Your task to perform on an android device: In the Urbanic app, I would want to learn about new trends so that I may get inspiration for girl's apparel styles.
Image 0: 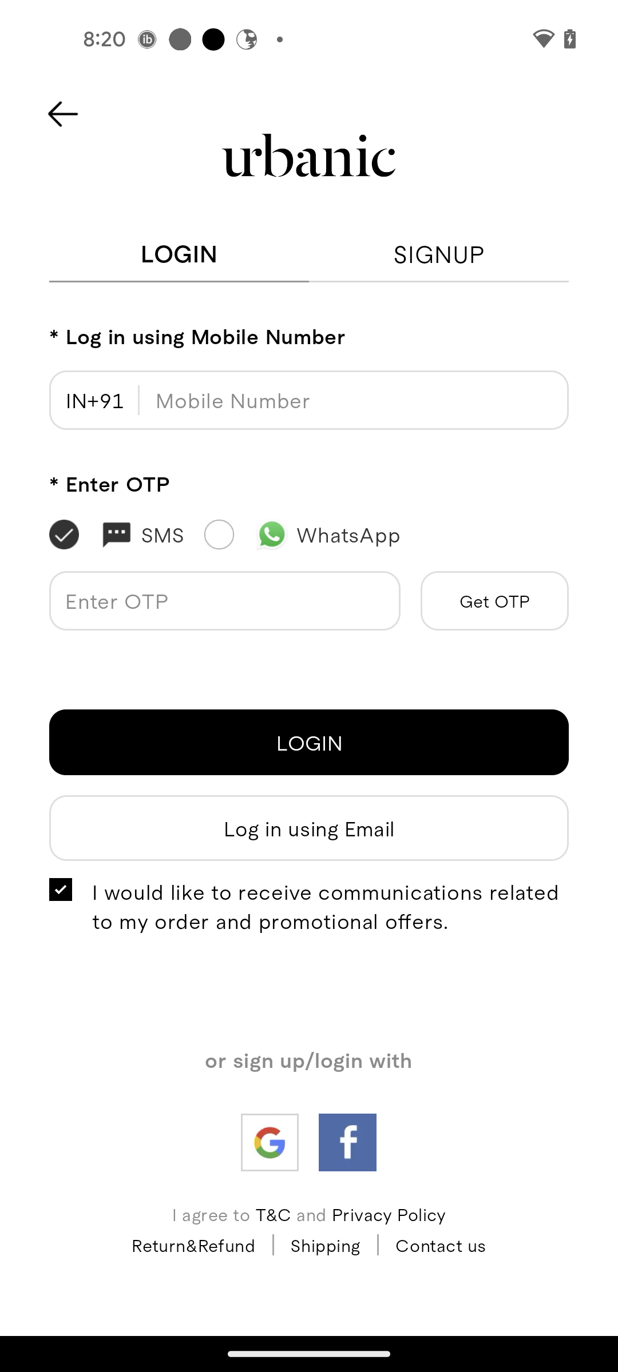
Go back to the home page of the app
Step 0: press back button
Image 2: 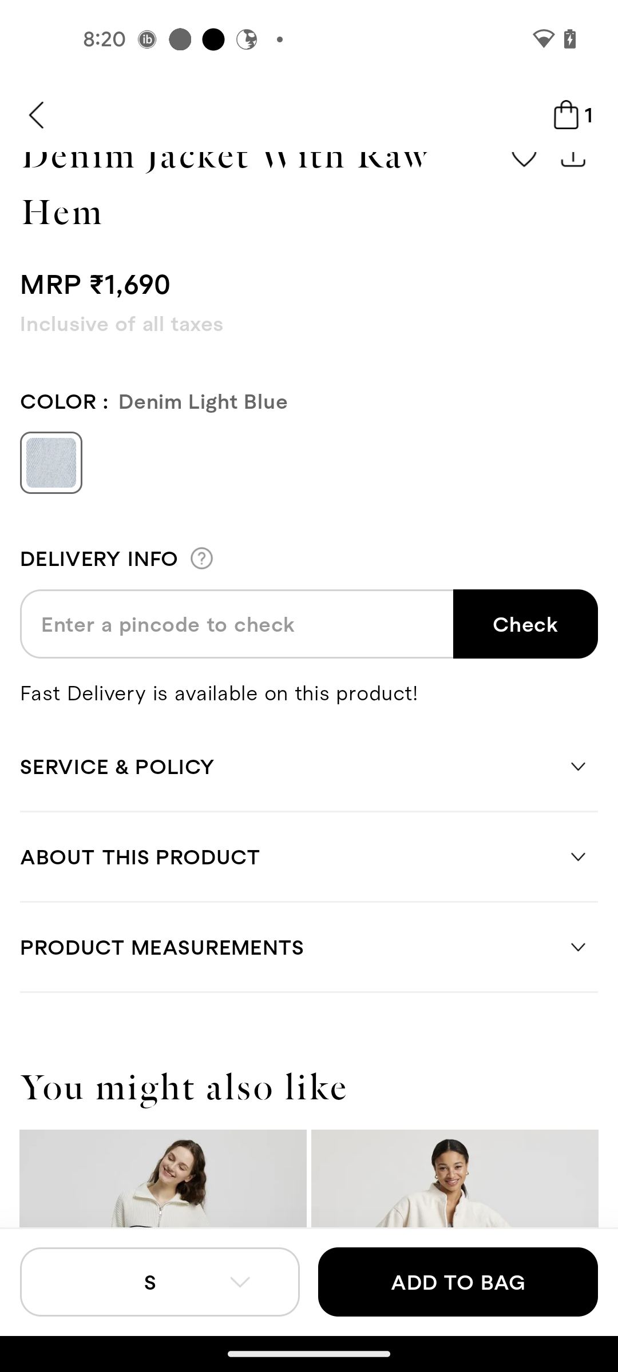
Go back to the home page of the app
Step 2: press back button
Image 3: 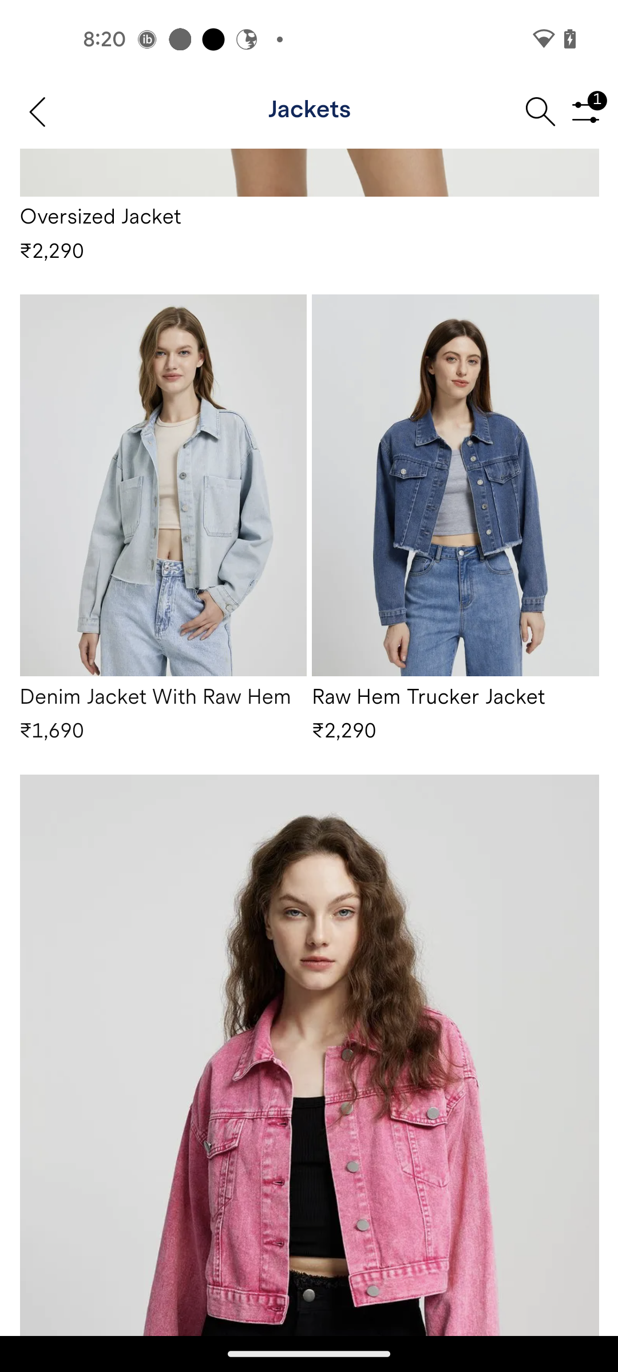
Go back to the home page of the app
Step 3: press back button
Image 4: 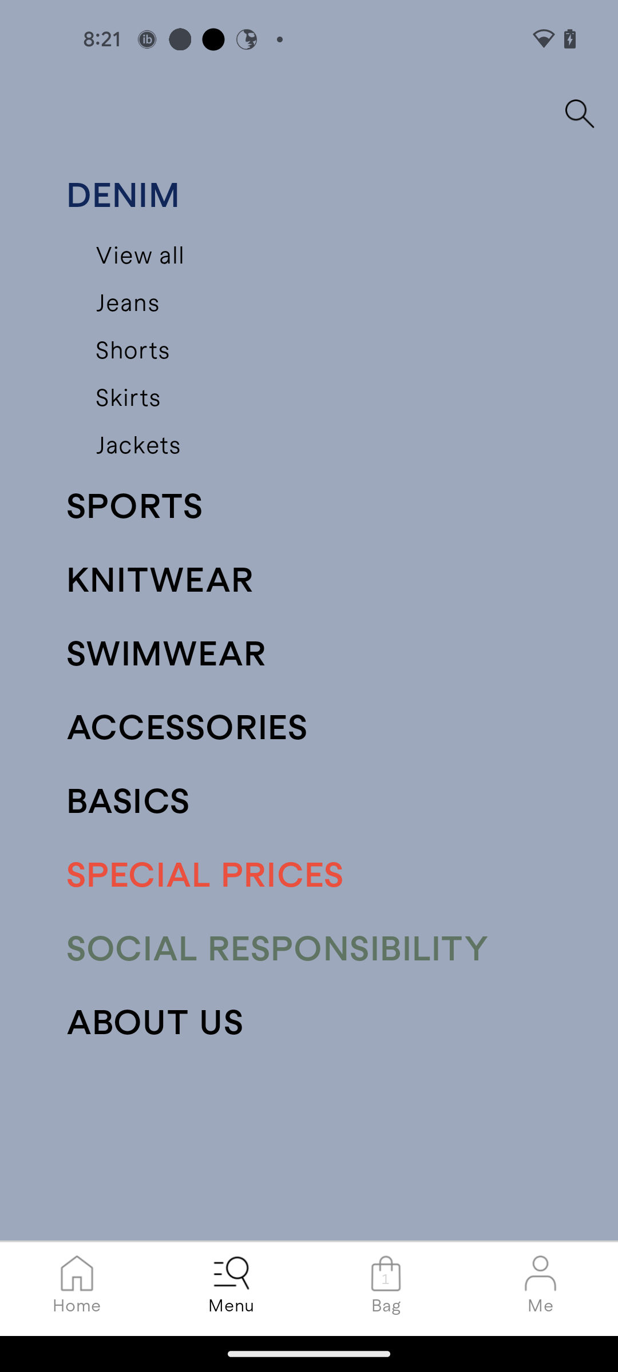
Go to the home tab
Step 4: click (77, 1304)
Image 5: 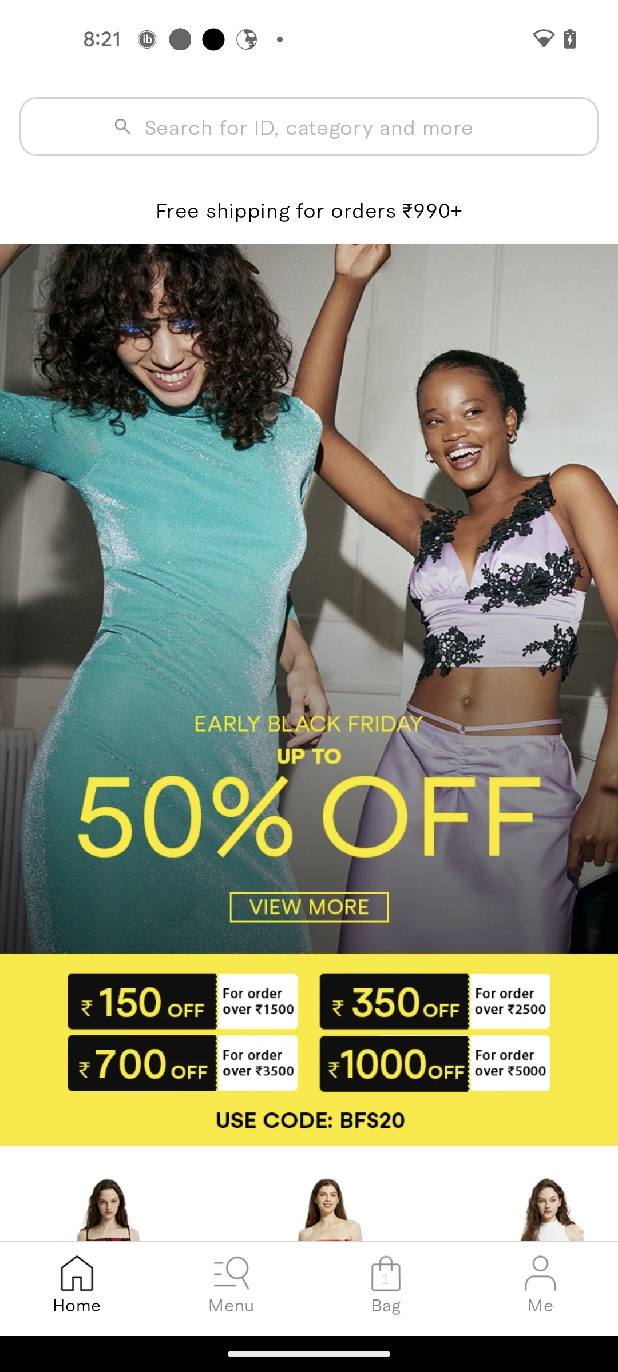
Swipe up to view the girl's clothing trend
Step 5: scroll down
Image 6: 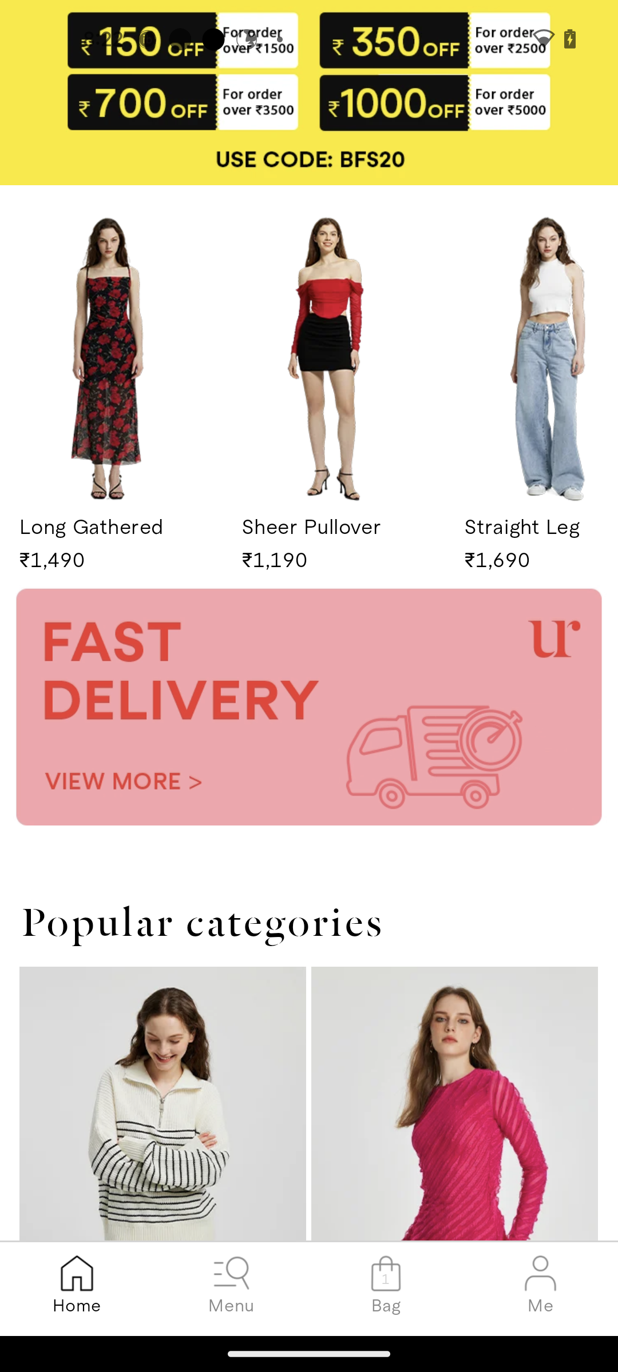
Swipe up to view the girl's clothing trend
Step 6: scroll down
Image 7: 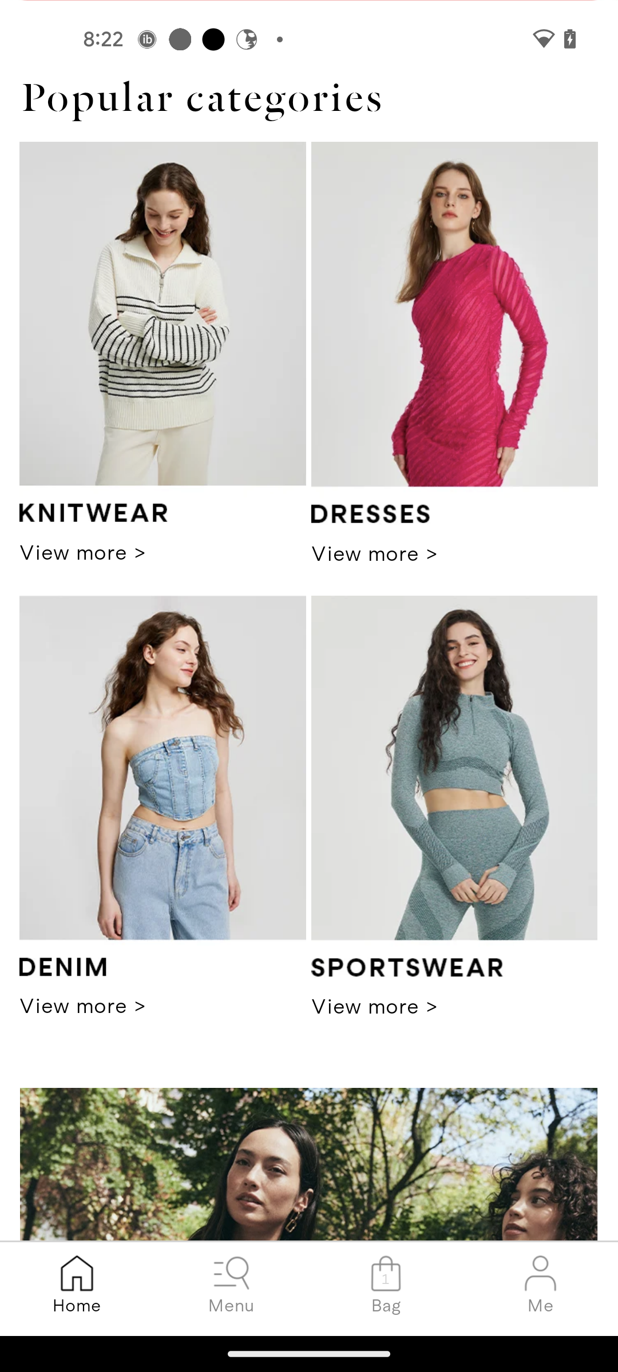
Swipe up to view the girl's clothing trend
Step 7: scroll down
Image 8: 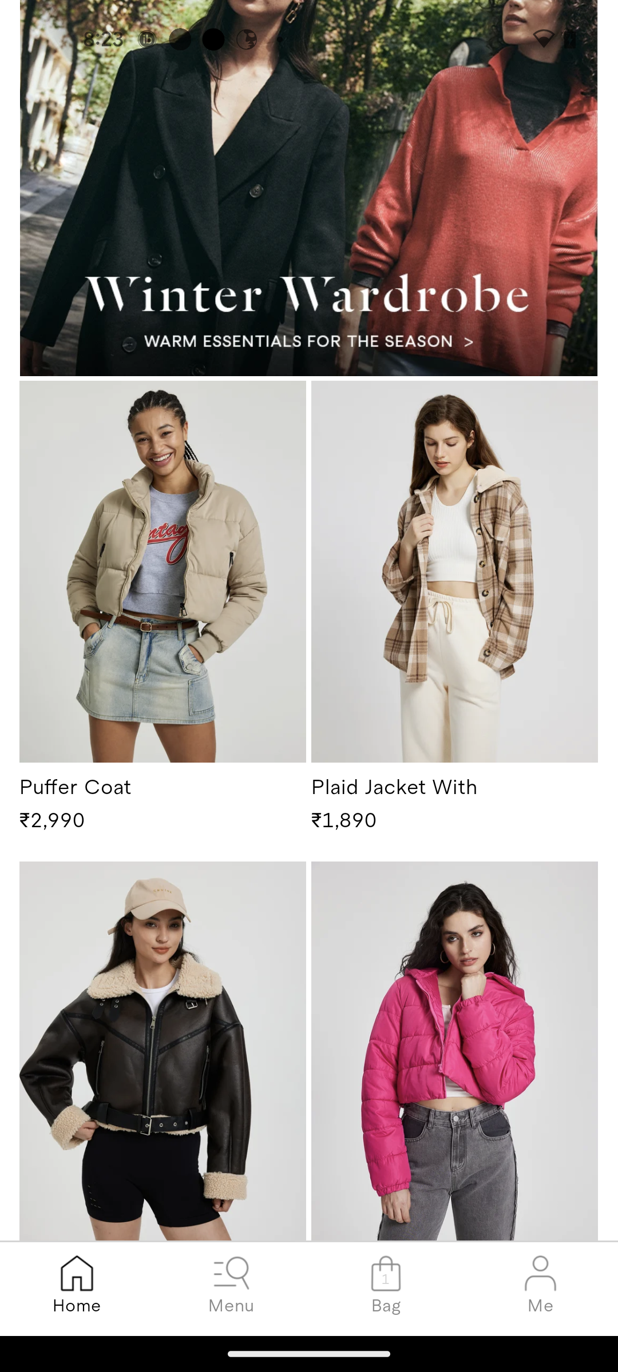
Swipe up to view the girl's clothing trend
Step 8: scroll down
Image 9: 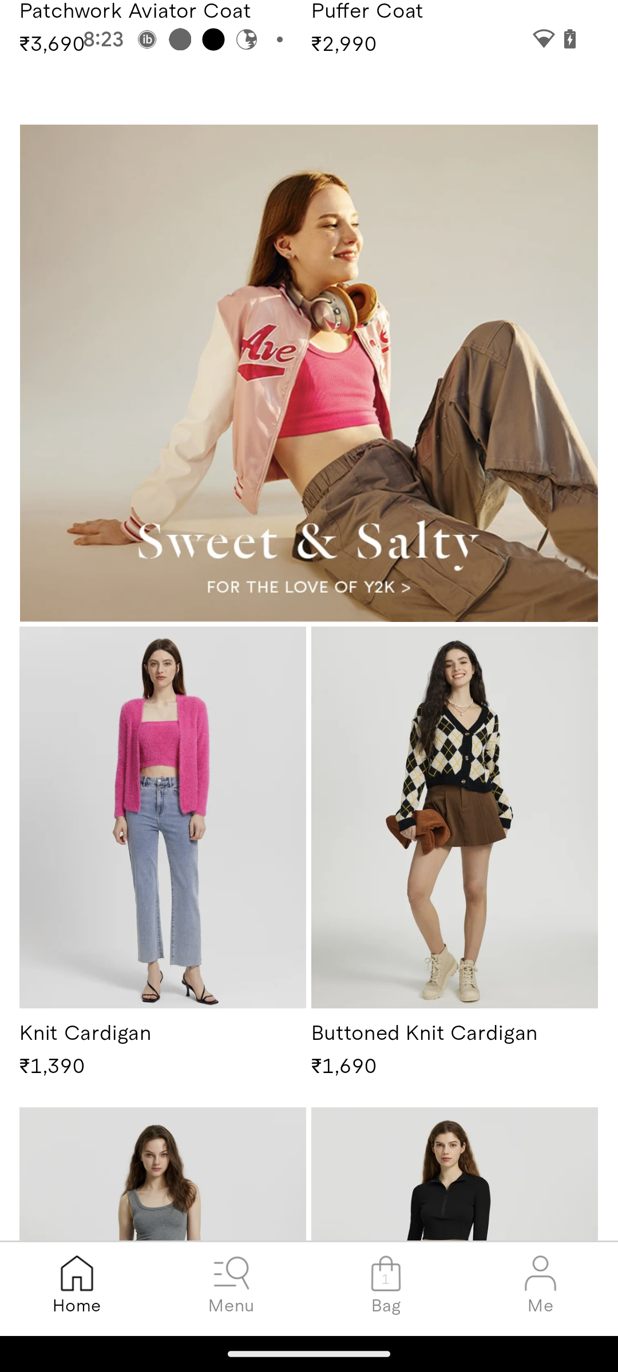
Swipe up to view the girl's clothing trend
Step 9: scroll down
Image 11: 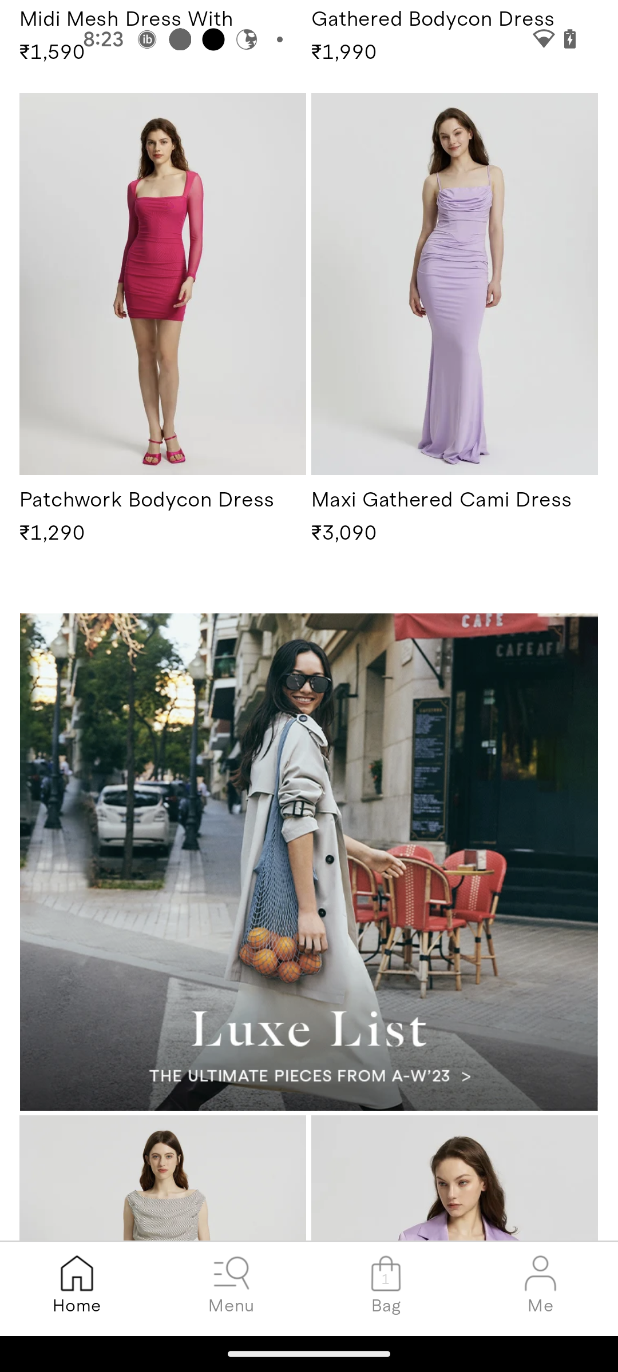
Swipe up to view the girl's clothing trend
Step 11: scroll down
Image 12: 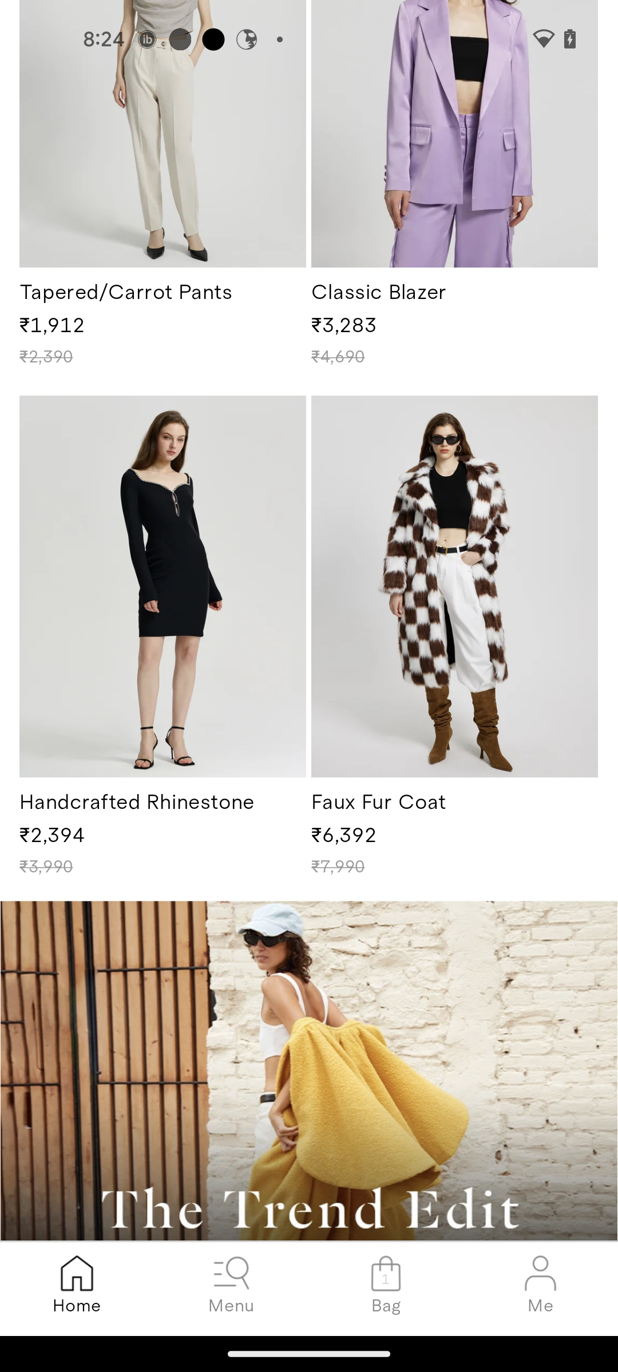
Swipe up to view the girl's clothing trend
Step 12: scroll down
Image 13: 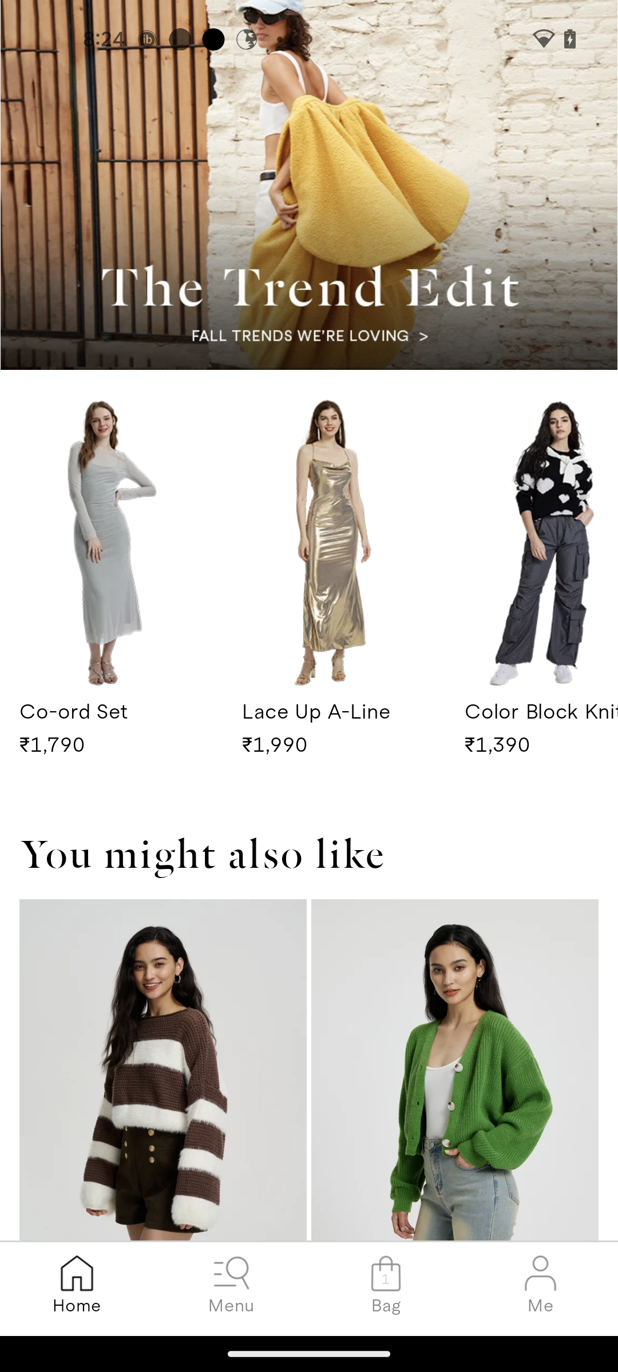
Open The Trend Edit edition
Step 13: click (305, 142)
Image 14: 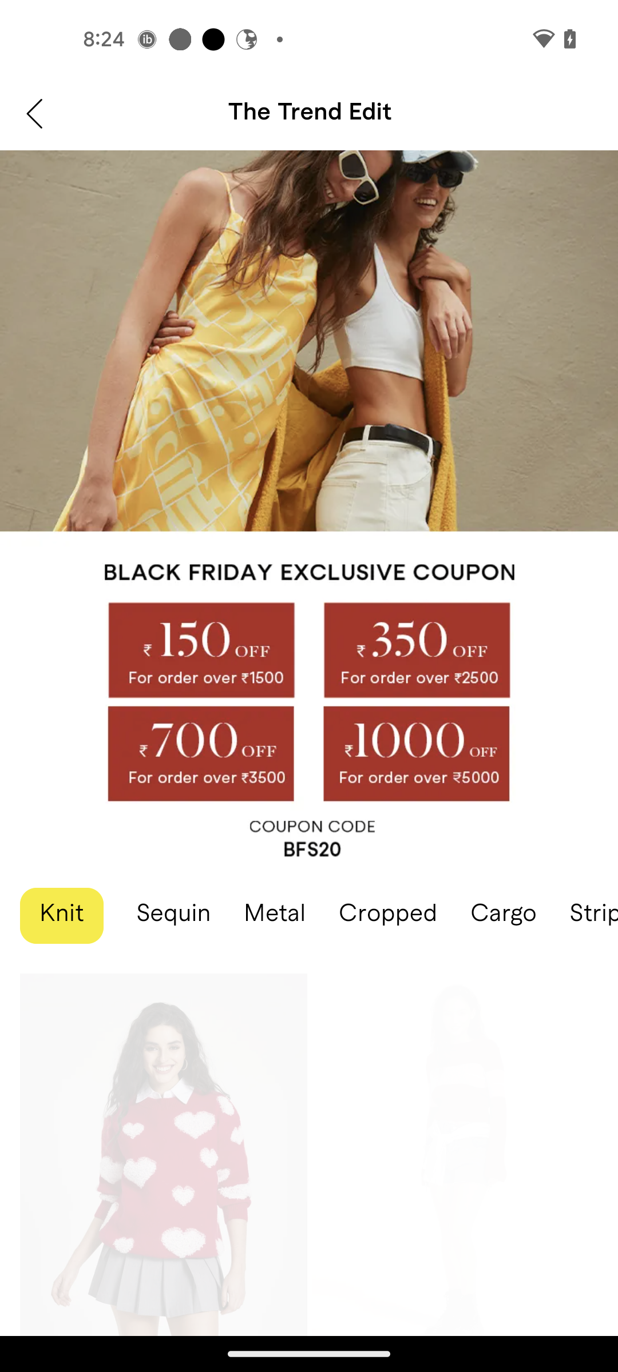
Swipe up to view more products
Step 14: scroll down